Your task to perform on an android device: Look for hotels in Rome, Italy, for 23–27 December 2023 for three people in the Agoda app.
Image 2: 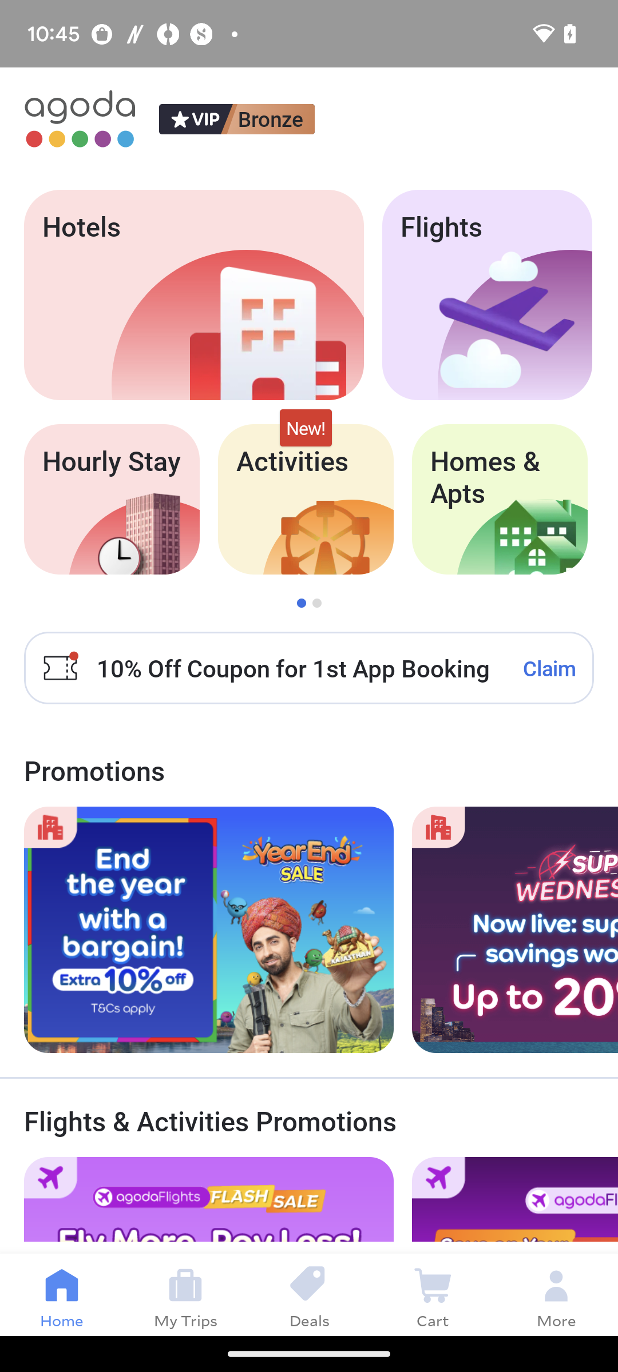
Click on the Hotels button.
Step 2: click (193, 295)
Image 3: 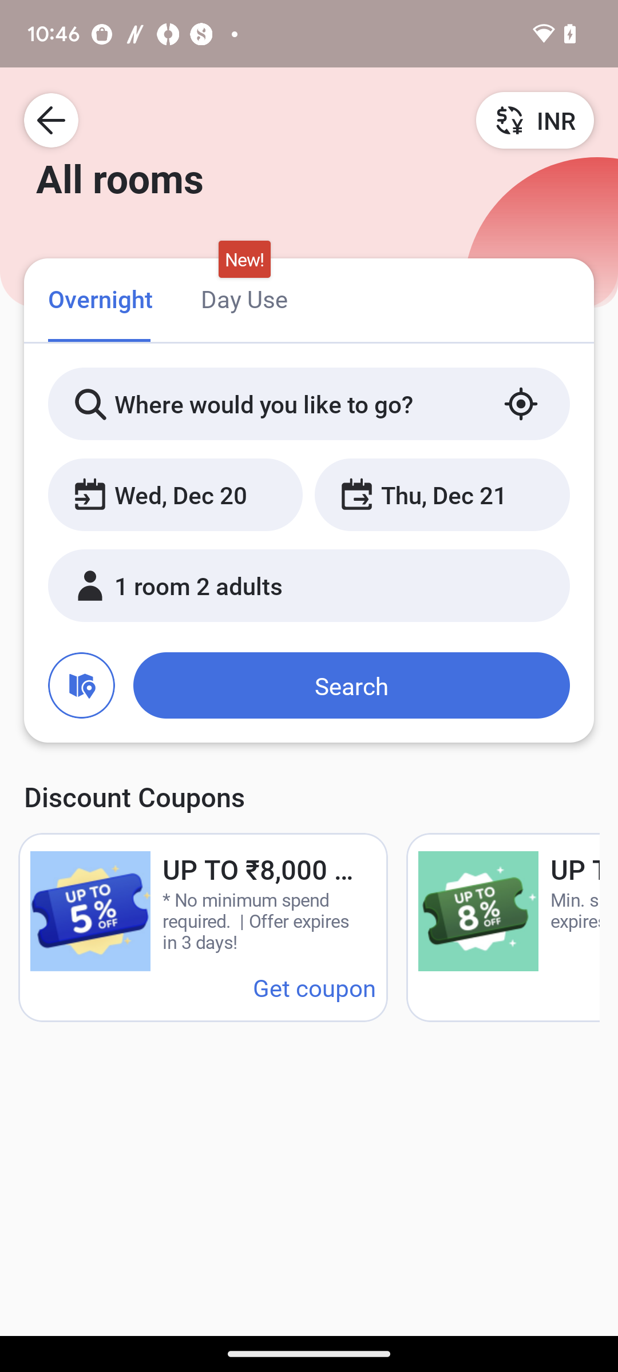
Click on the search bar.
Step 3: click (296, 404)
Image 4: 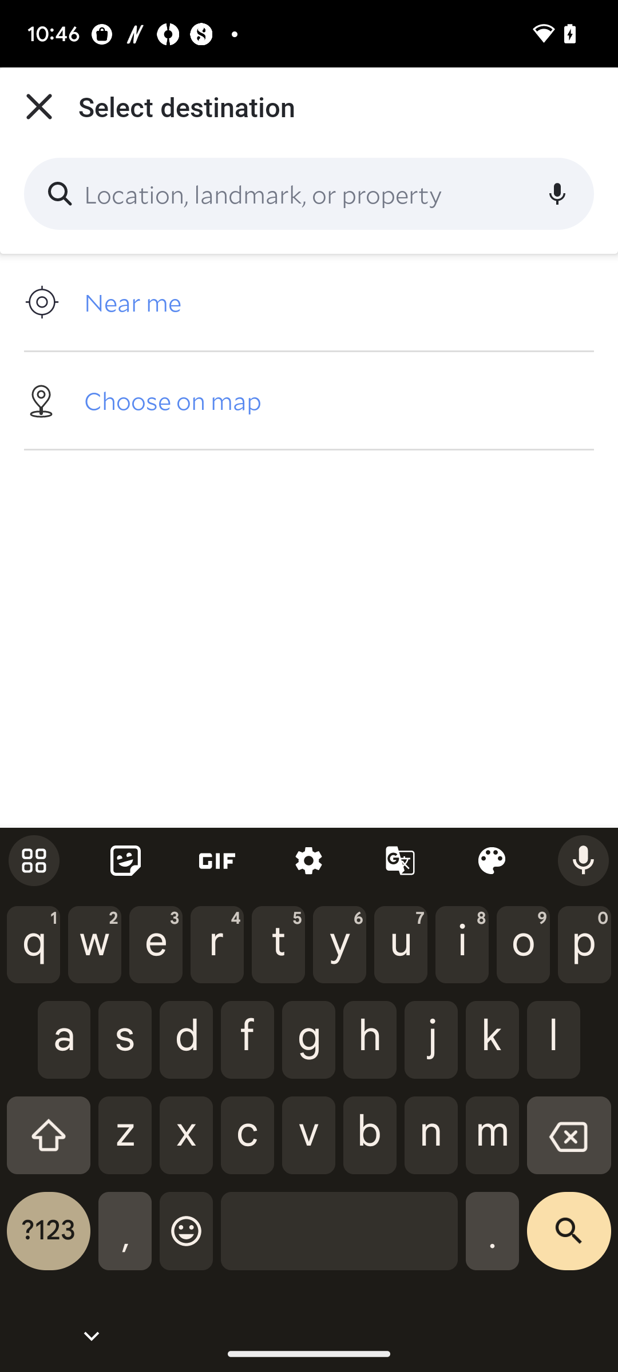
Enter the name of the city, Rome.
Step 4: type "Rome"
Image 5: 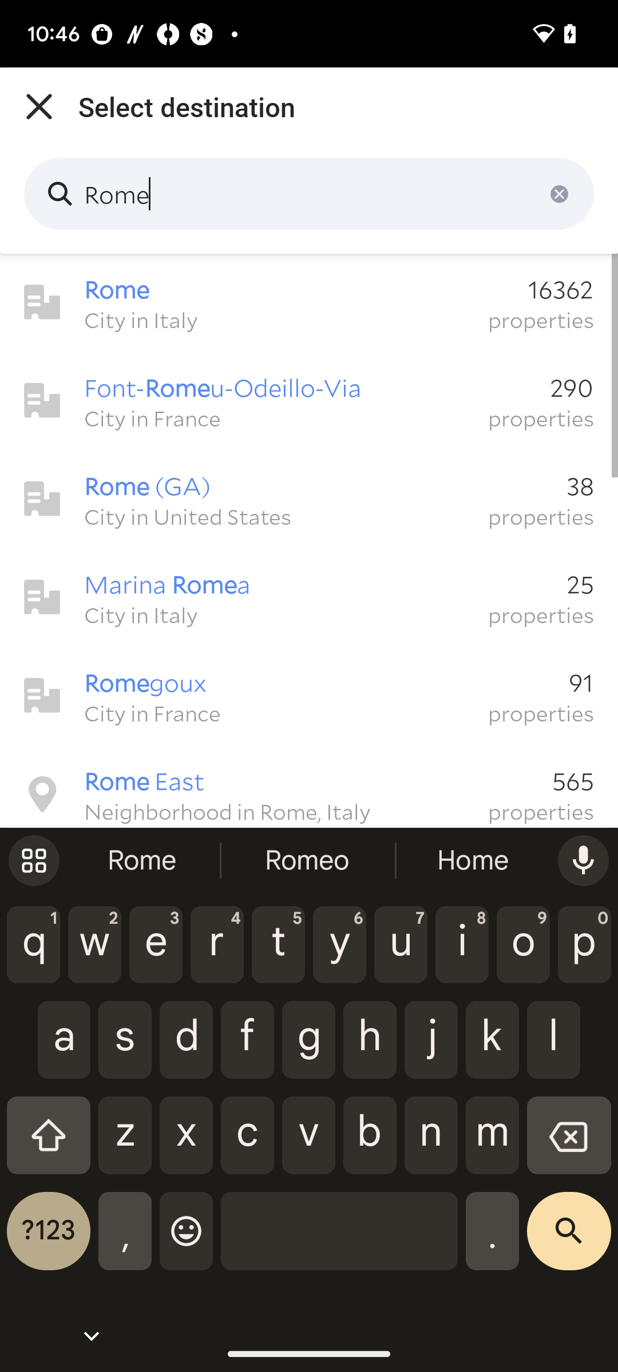
Select the first option.
Step 5: click (294, 289)
Image 7: 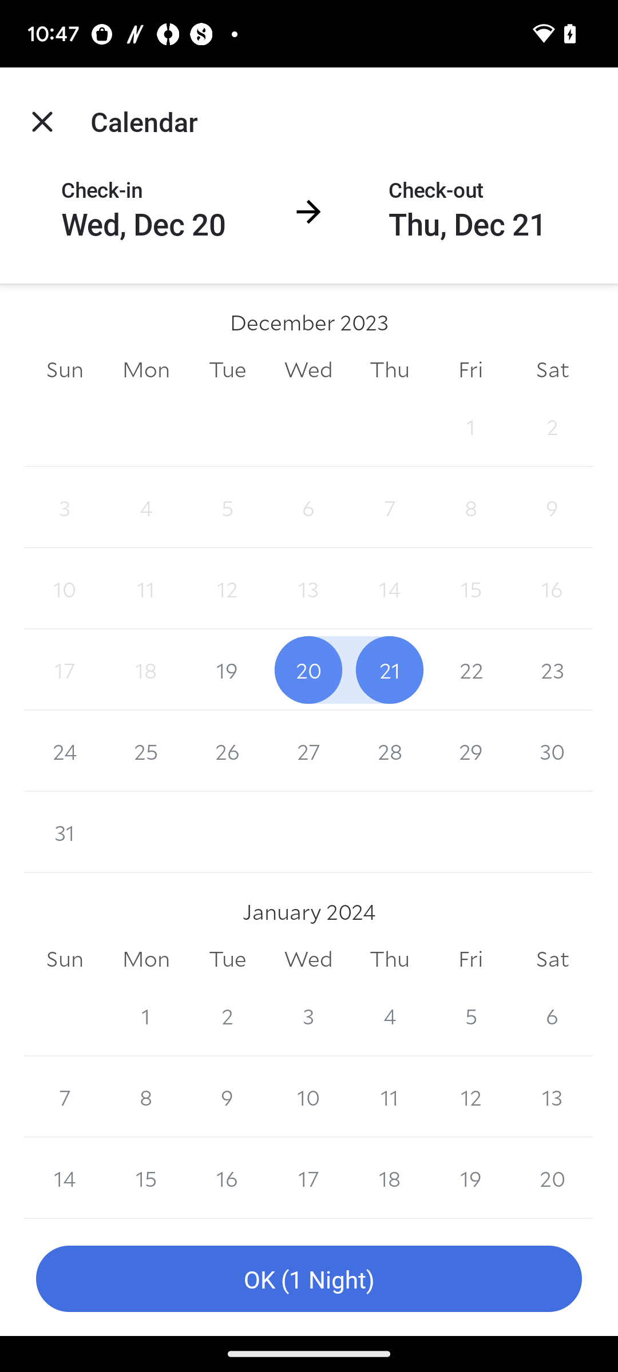
Select the 23rd of the month.
Step 7: click (552, 670)
Image 8: 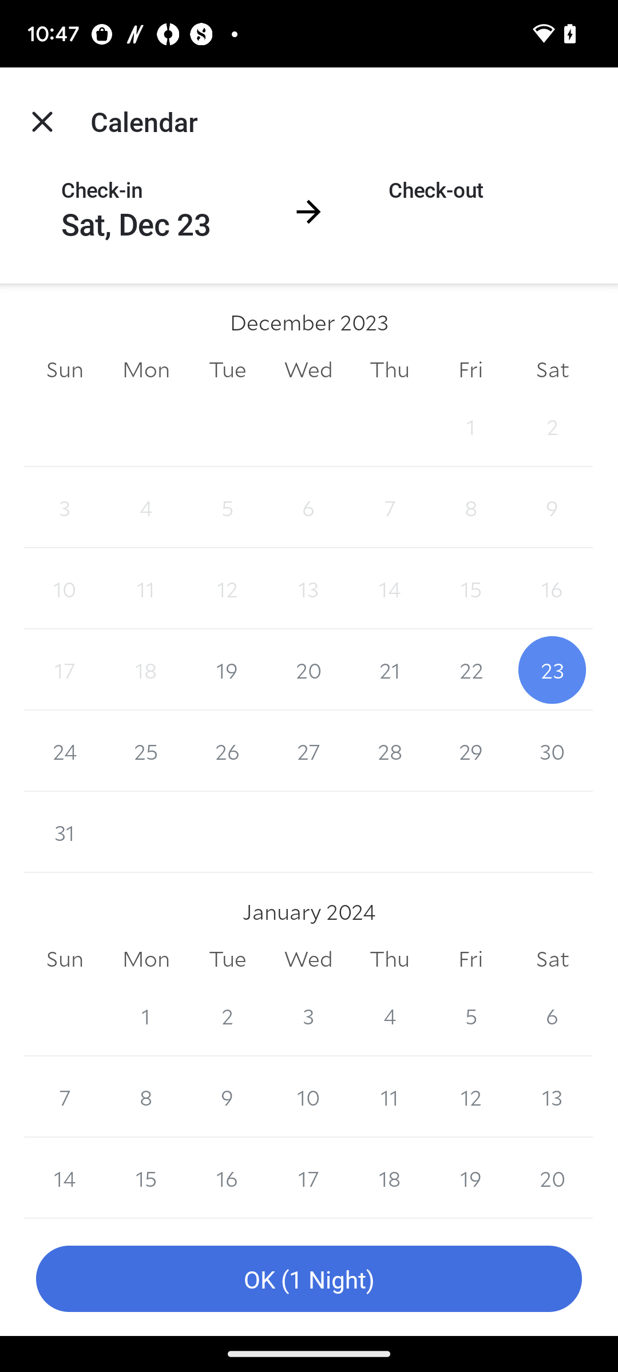
Now click on the 27th of the month.
Step 8: click (308, 751)
Image 9: 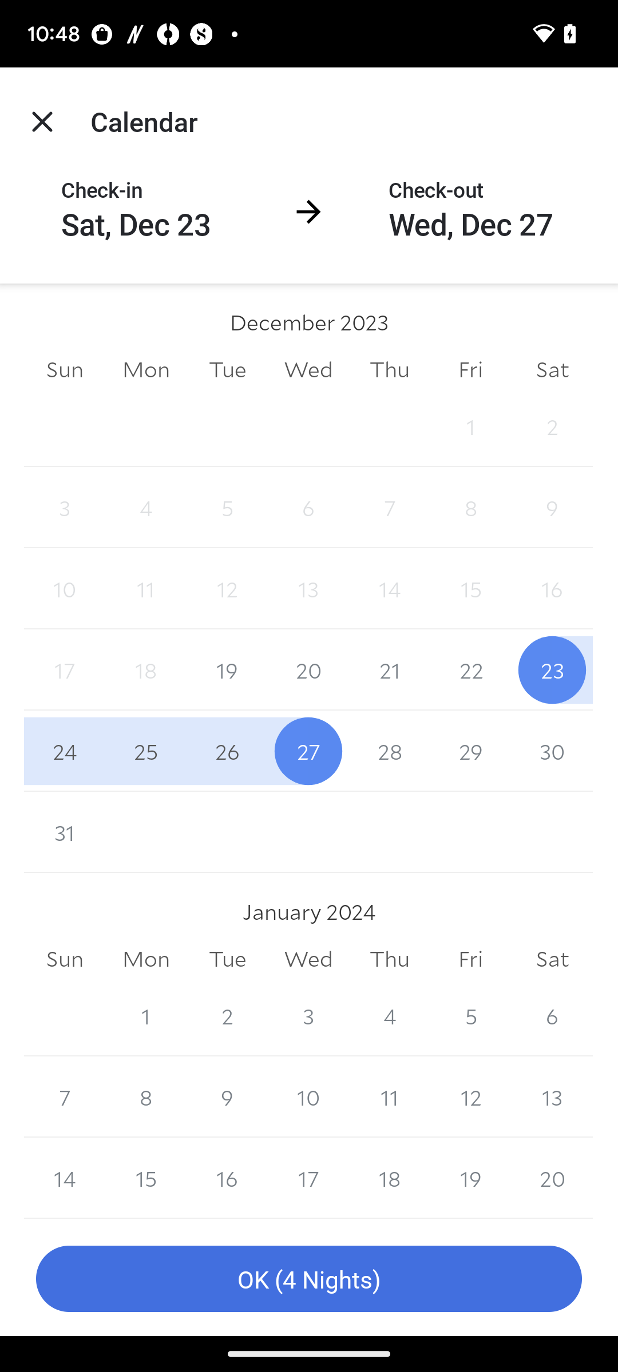
Click on the OK button.
Step 9: click (309, 1279)
Image 10: 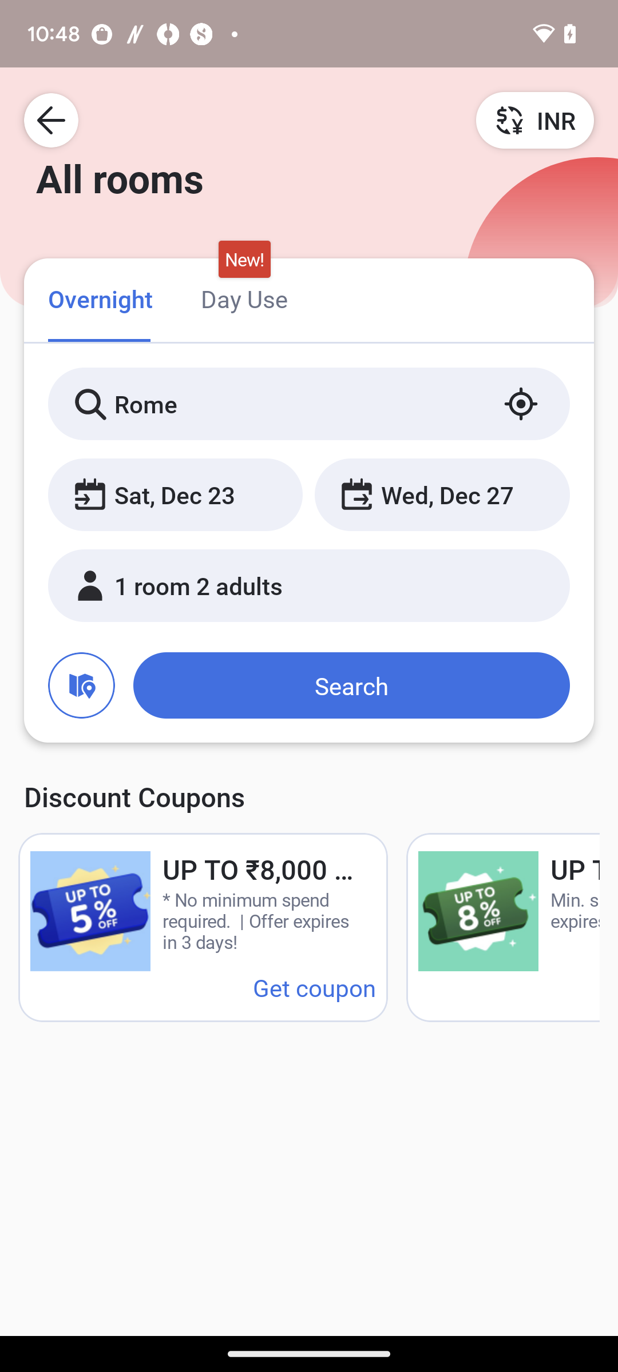
Now click on the person icon to select the number of travelers.
Step 10: click (309, 585)
Image 11: 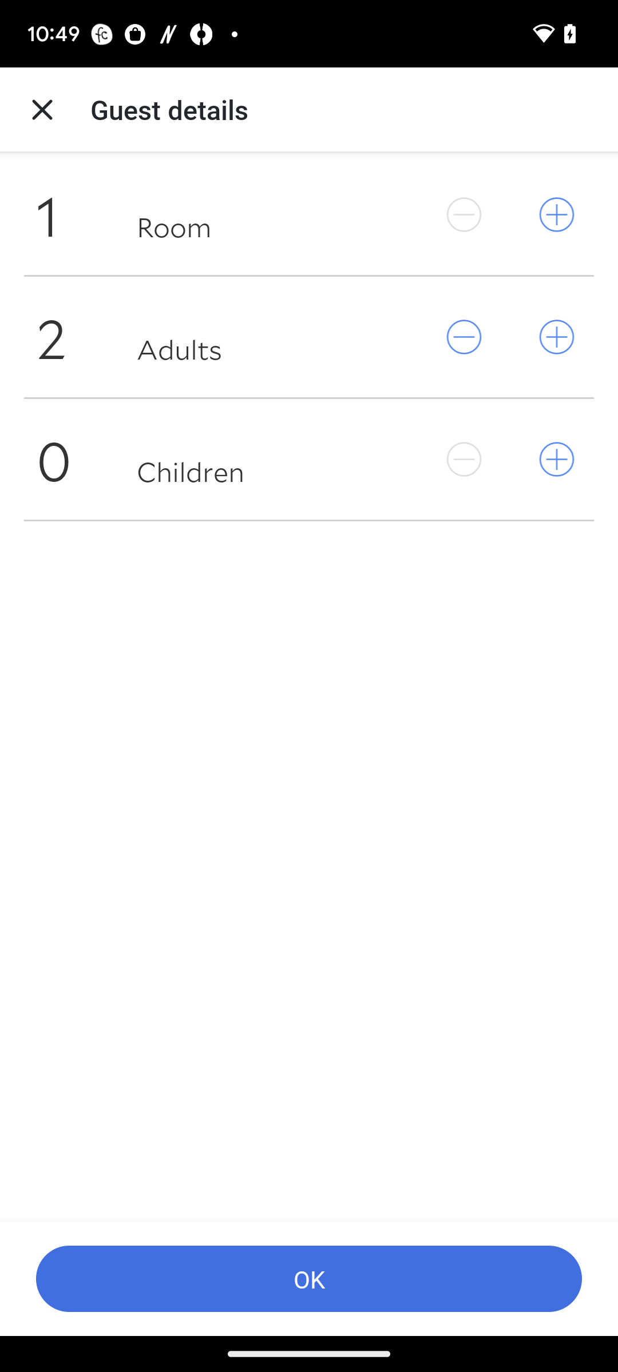
Click on the plus icon on the Adults bar to make it 3.
Step 11: click (557, 337)
Image 12: 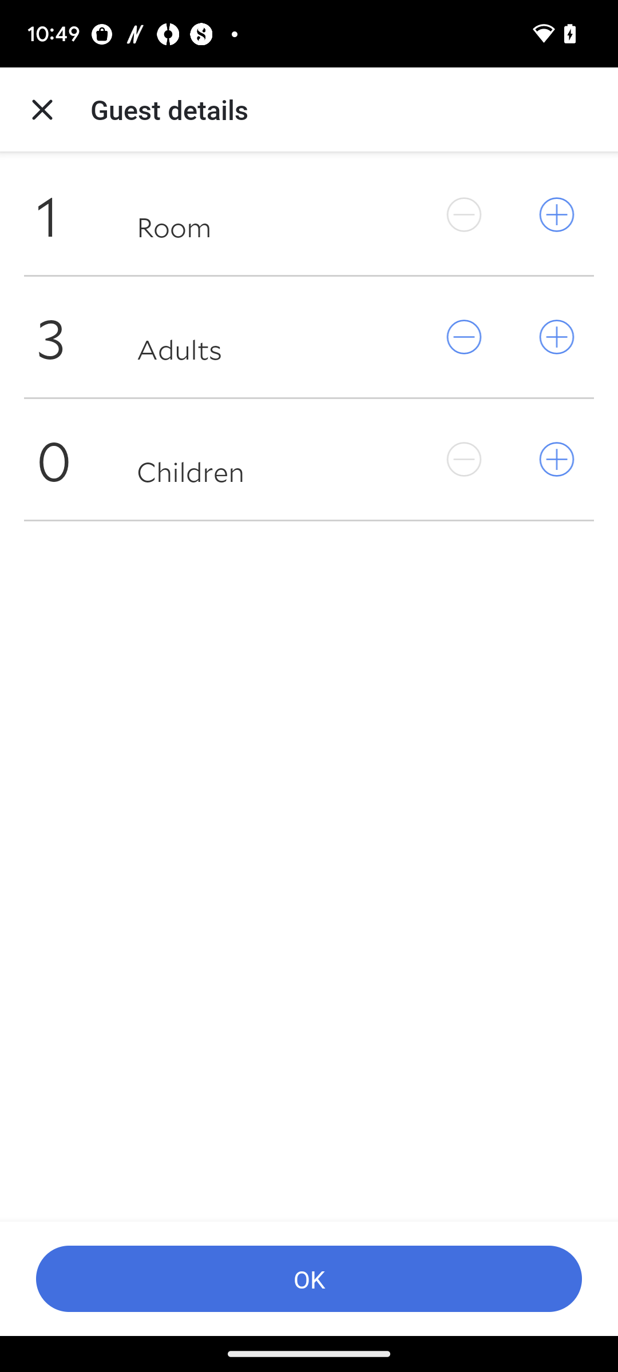
Click on the OK button.
Step 12: click (309, 1279)
Image 13: 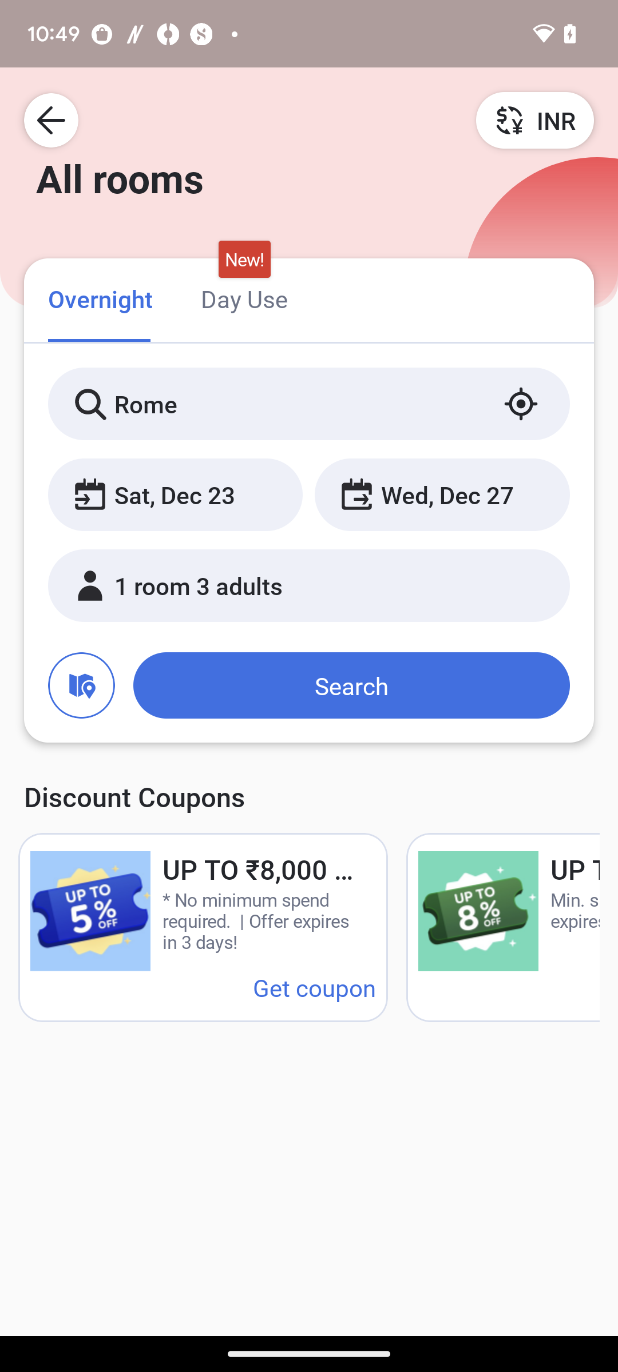
Click on the search button.
Step 13: click (351, 685)
Image 14: 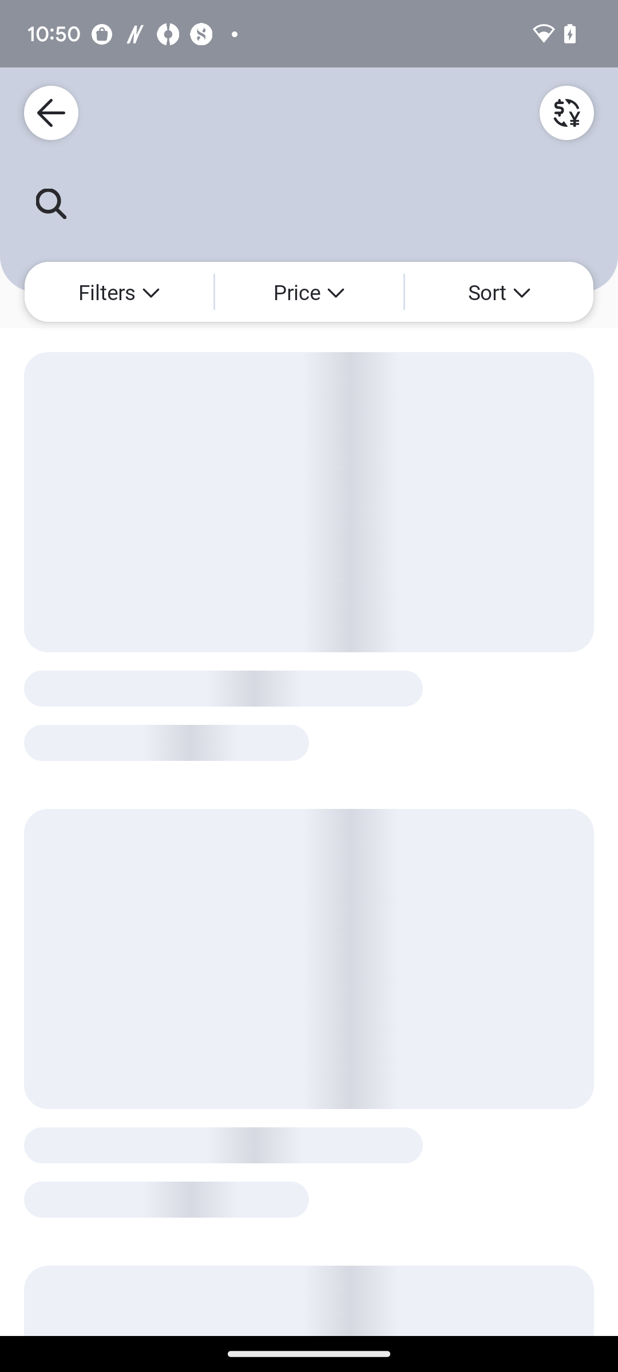
Click on the search button.
Step 14: wait
Image 15: 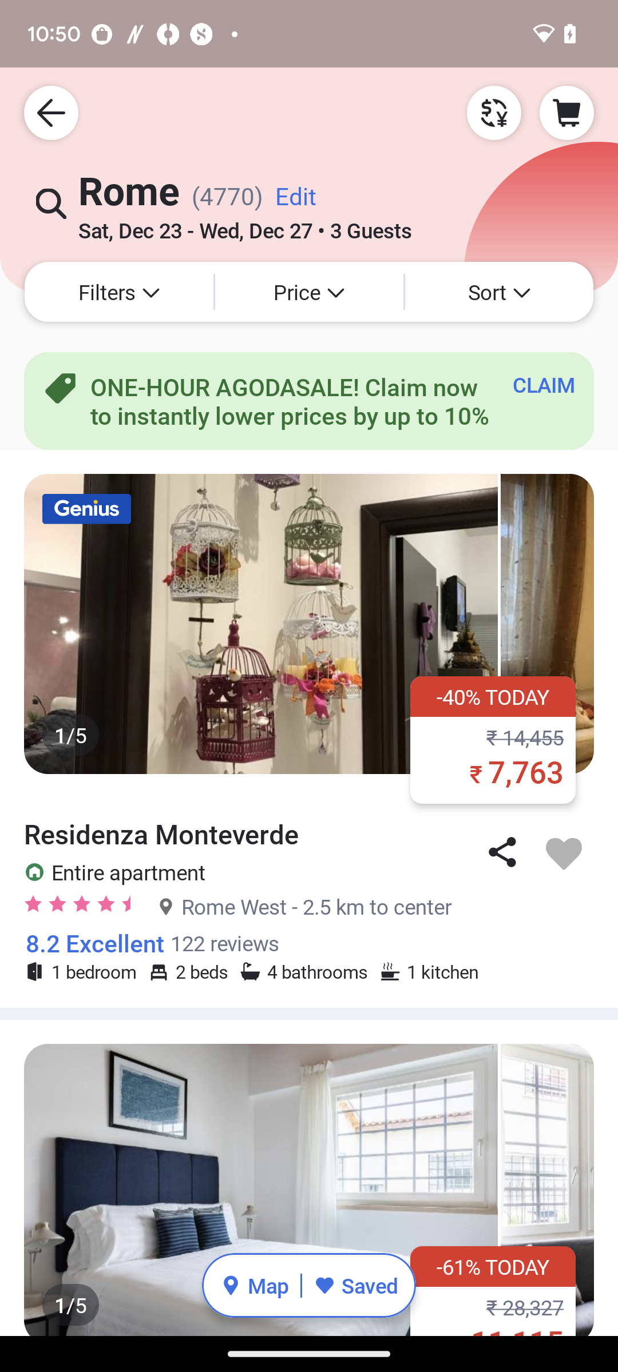
Swipe down to view more.
Step 15: scroll down